Your task to perform on an android device: In the Files by Google app, I want to search the pdf file named A_short_history_of_Germany that I downloaded recently.
Image 0: 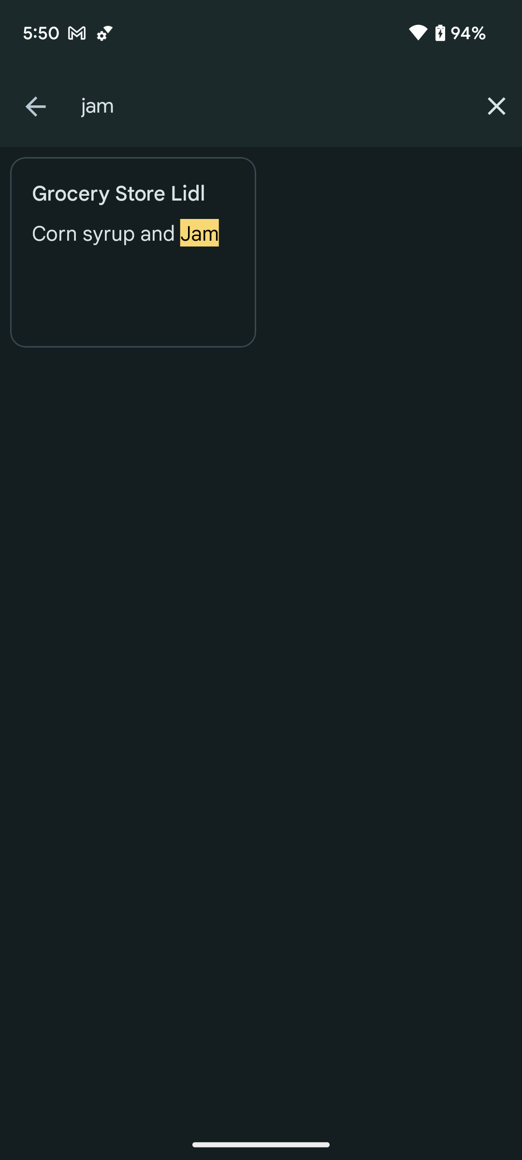
Open the Files by Google app
Step 0: open app "Files by Google"
Image 1: 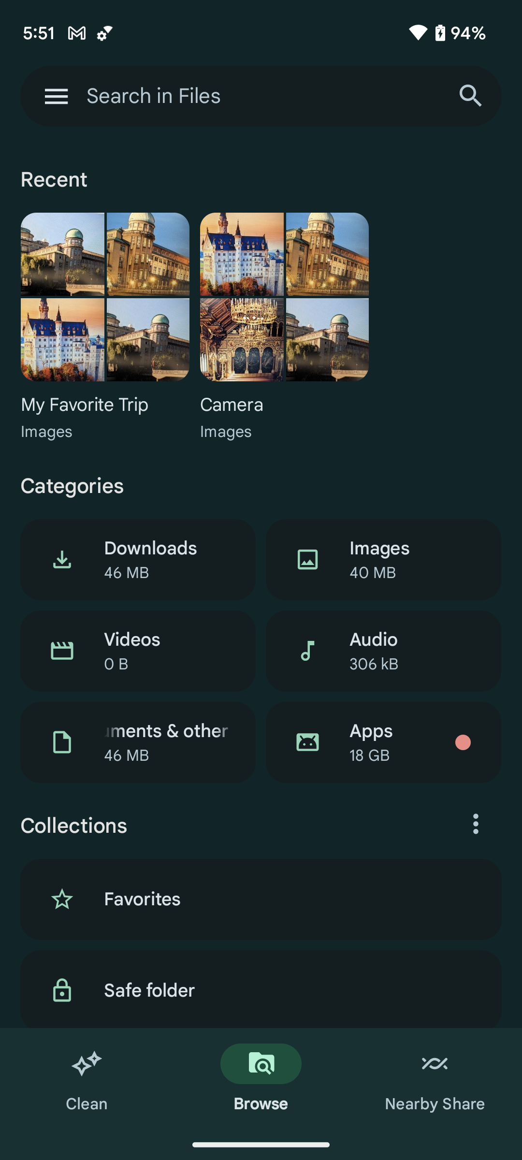
Click on the search icon at the top right corner of the screen to search the file
Step 1: click (471, 96)
Image 2: 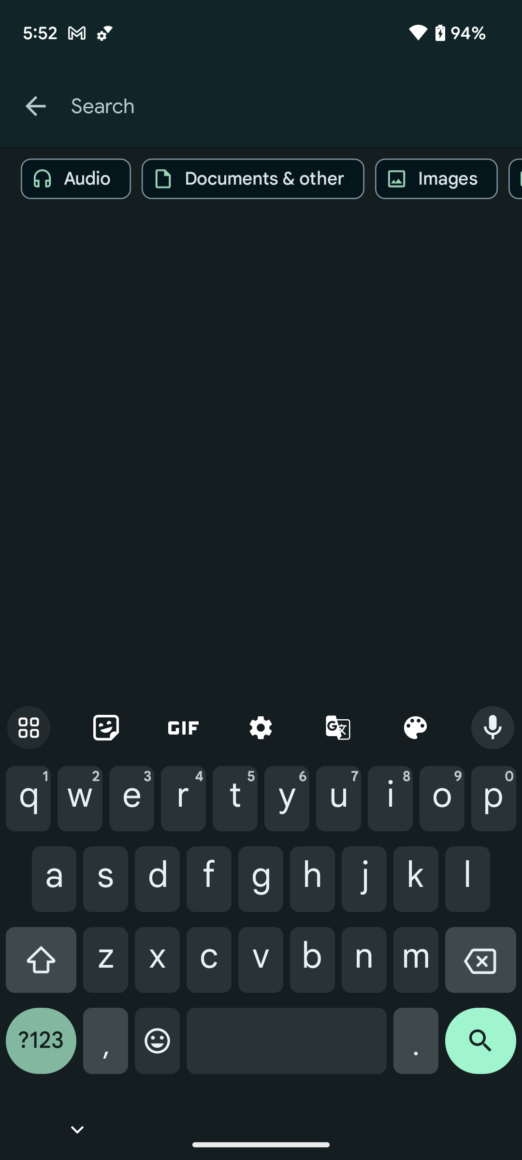
Type A_short_history_of_Germany in the search bar to search this file
Step 2: type "A_short_history_of_Germany"
Image 3: 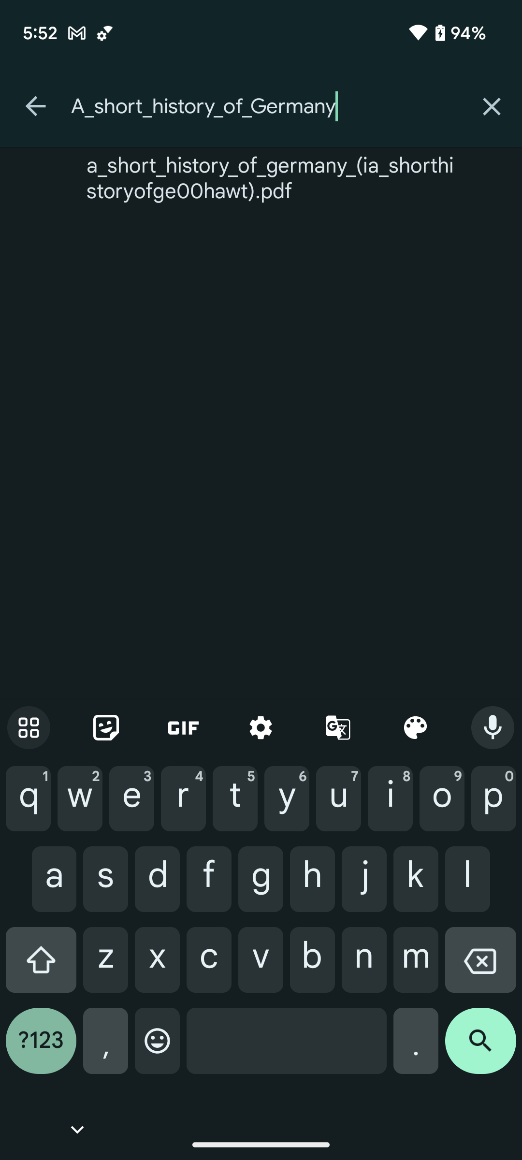
Click on the search icon at the bottom right corner of the screen to view the search result
Step 3: click (480, 1048)